Your task to perform on an android device: As my eyes are getting affected . I want to change the Display setting to Light mode in the Kitchen Stories app.
Image 0: 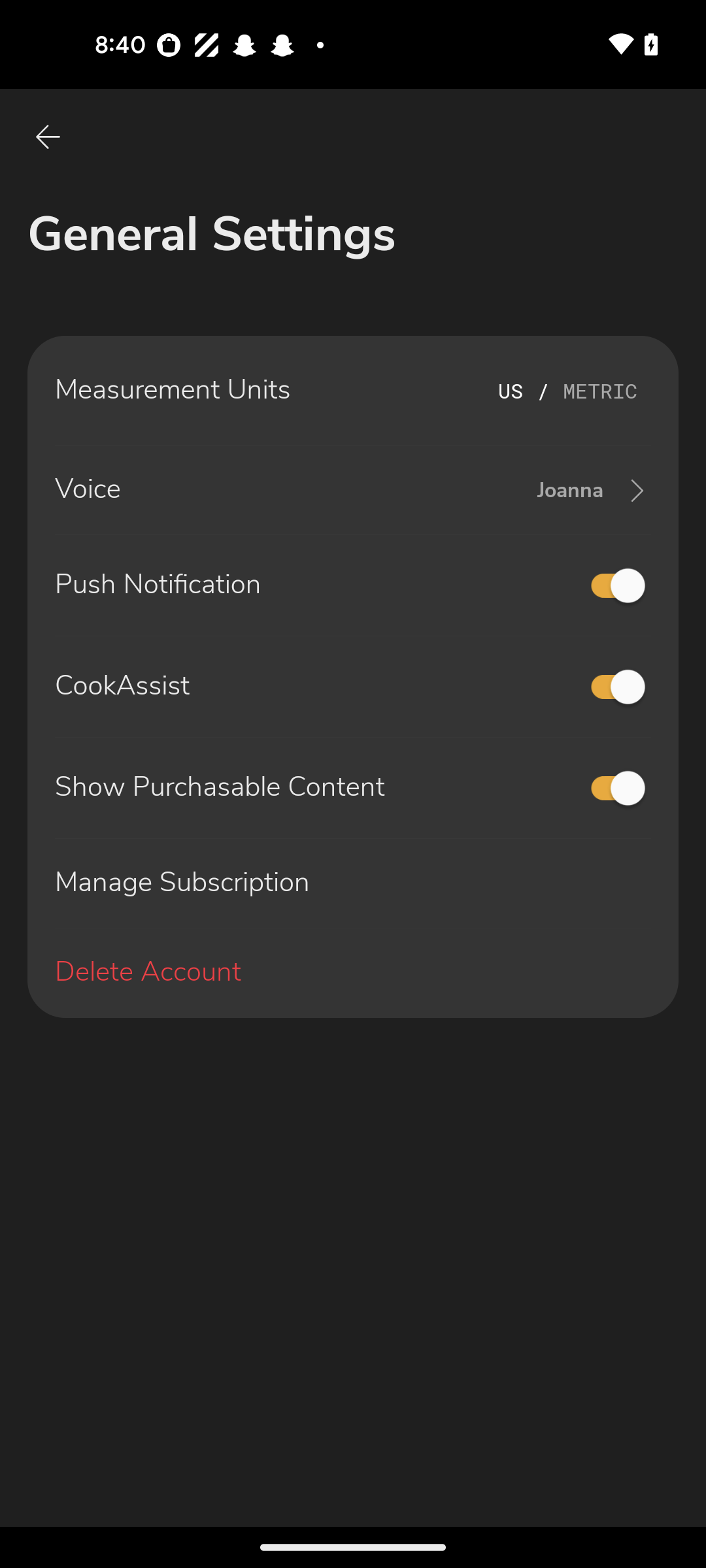
open the kitchen stories app
Step 0: open app "Kitchen Stories"
Image 1: 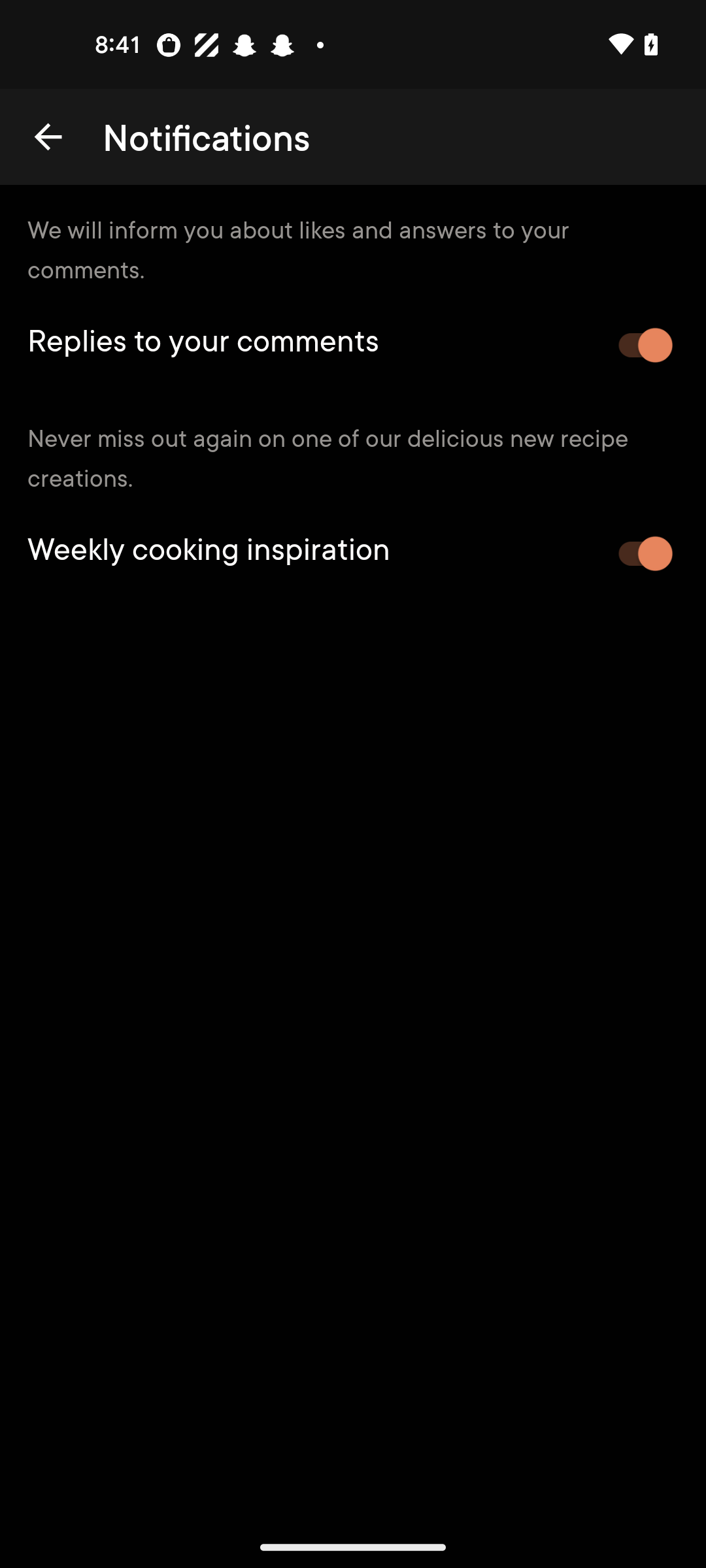
Go back to the previous page 
Step 1: press back button
Image 2: 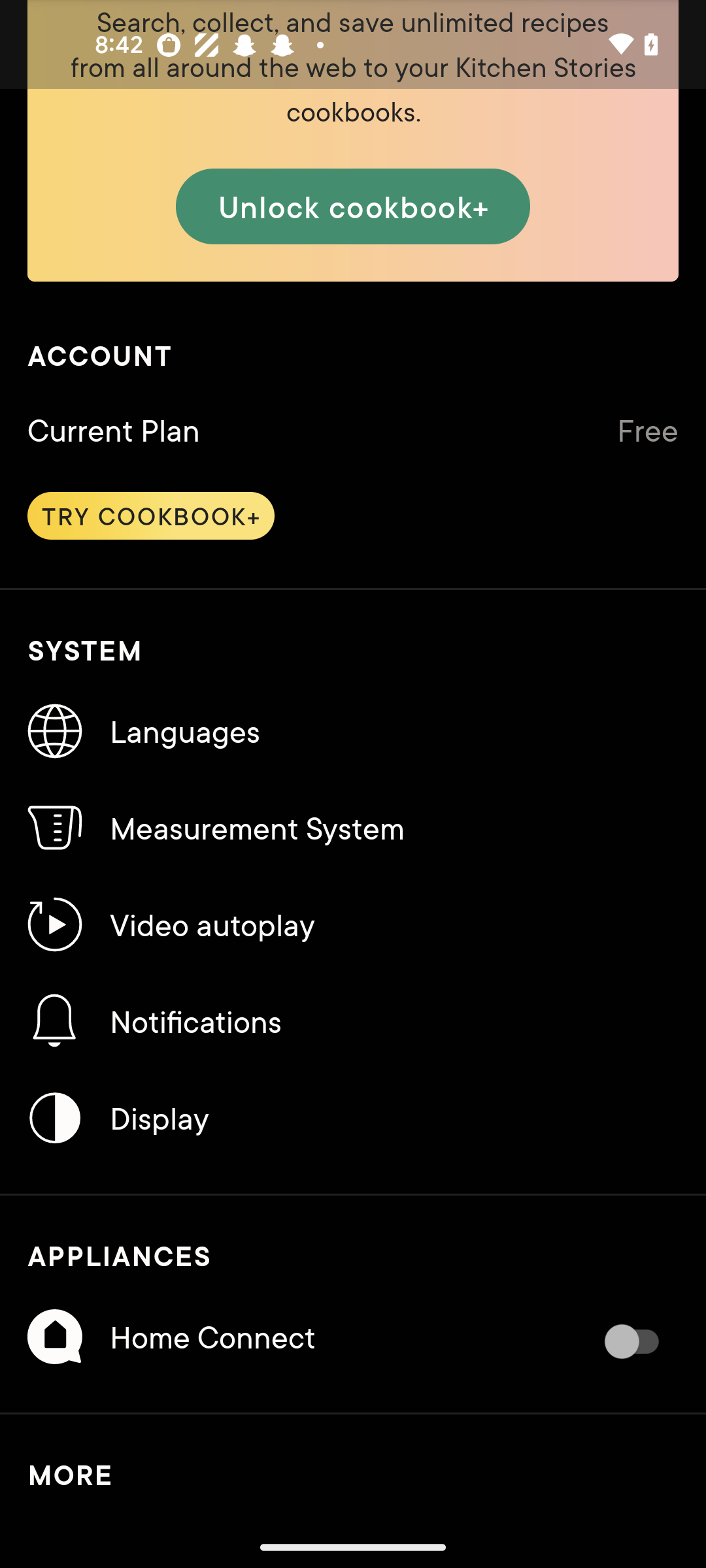
Click on Display option 
Step 2: click (353, 1118)
Image 3: 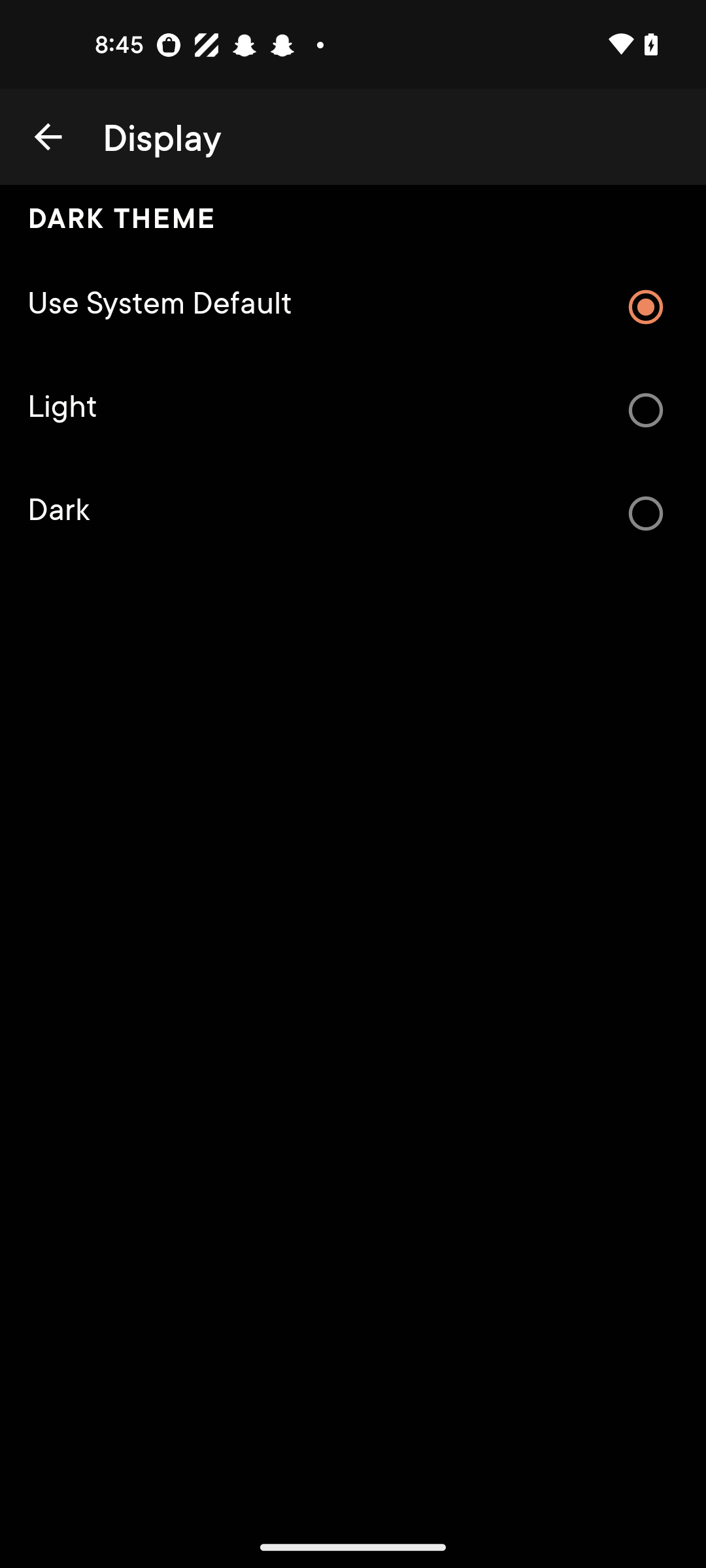
Select the light option 
Step 3: click (648, 410)